Your task to perform on an android device: Compare the prices for any two recliners that has 5 stars rating in the Pepperfry app.
Image 0: 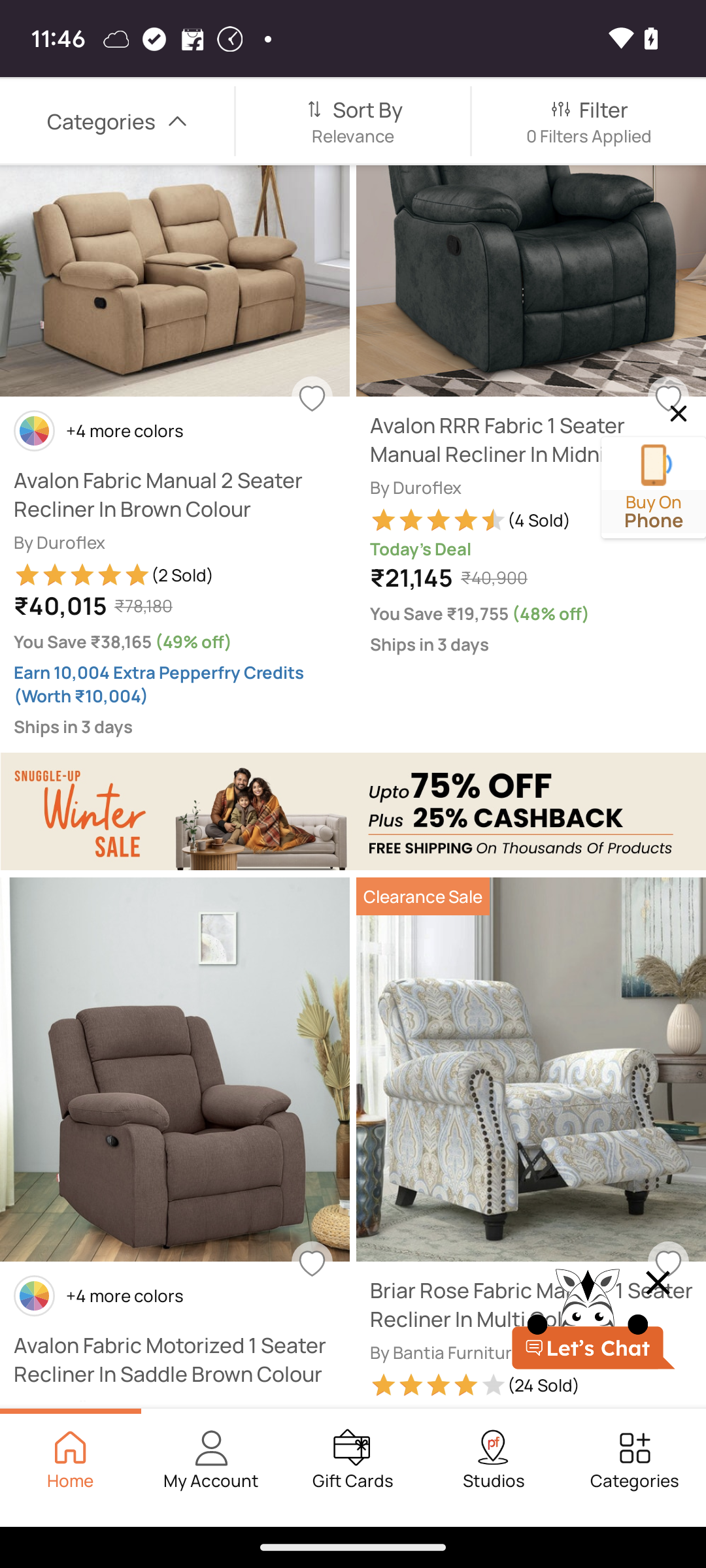
Click on the Sort By button.
Step 0: click (353, 109)